Your task to perform on an android device: I am in need of a short break on the weekend far from the city only for a short period of time as I am feeling a little bit tired. Search for Cruise Schedule of Marquette in the City Mapper app.
Image 0: 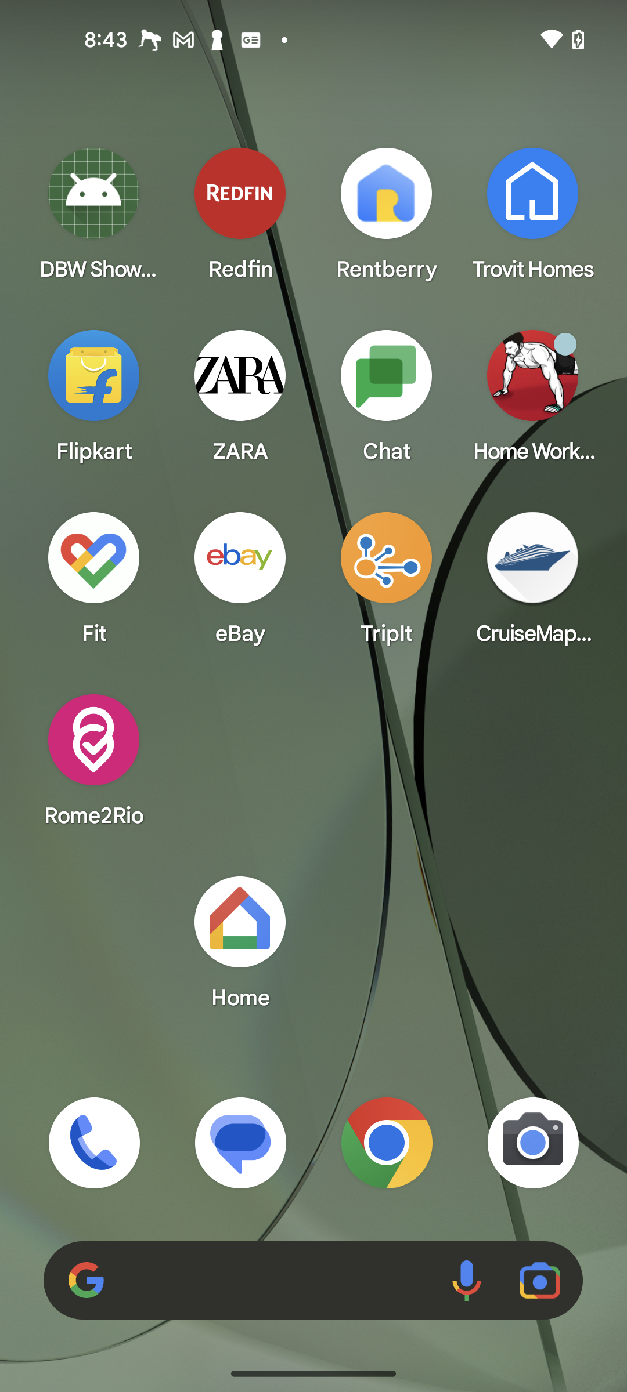
Open the CruiseMapper app
Step 0: open app "CruiseMapper"
Image 1: 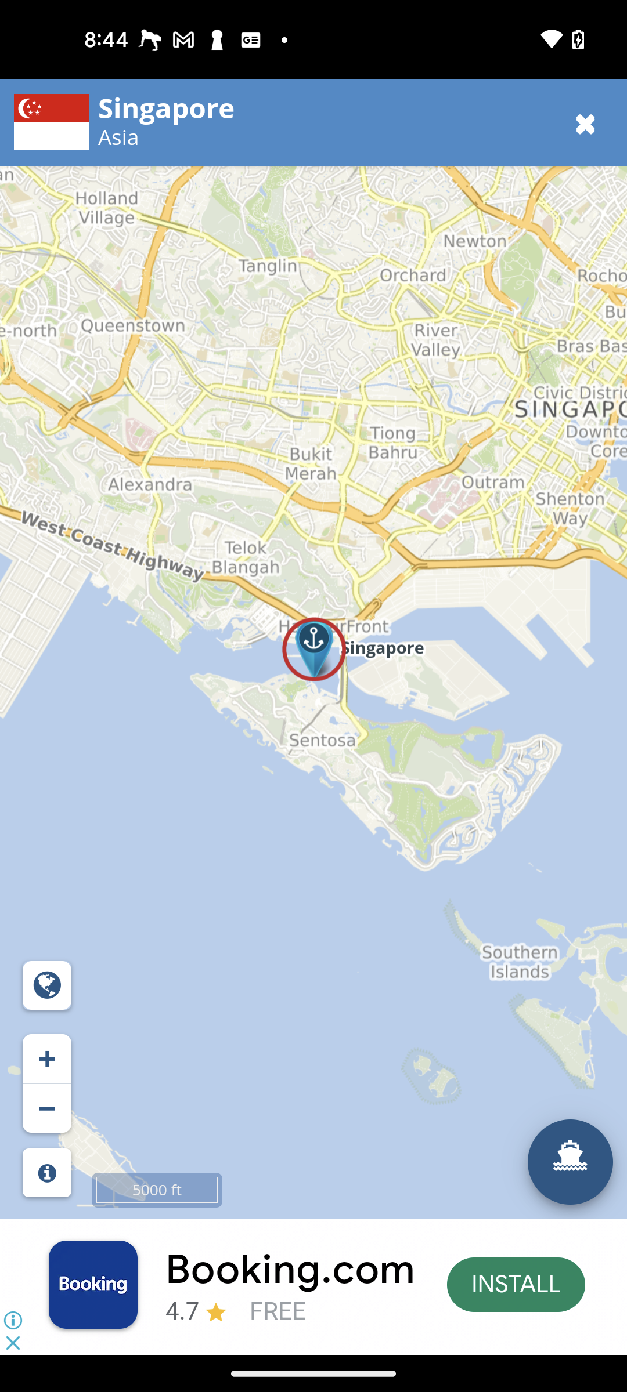
Click on the Close icon at the top-right corner of the screen
Step 1: click (358, 136)
Image 2: 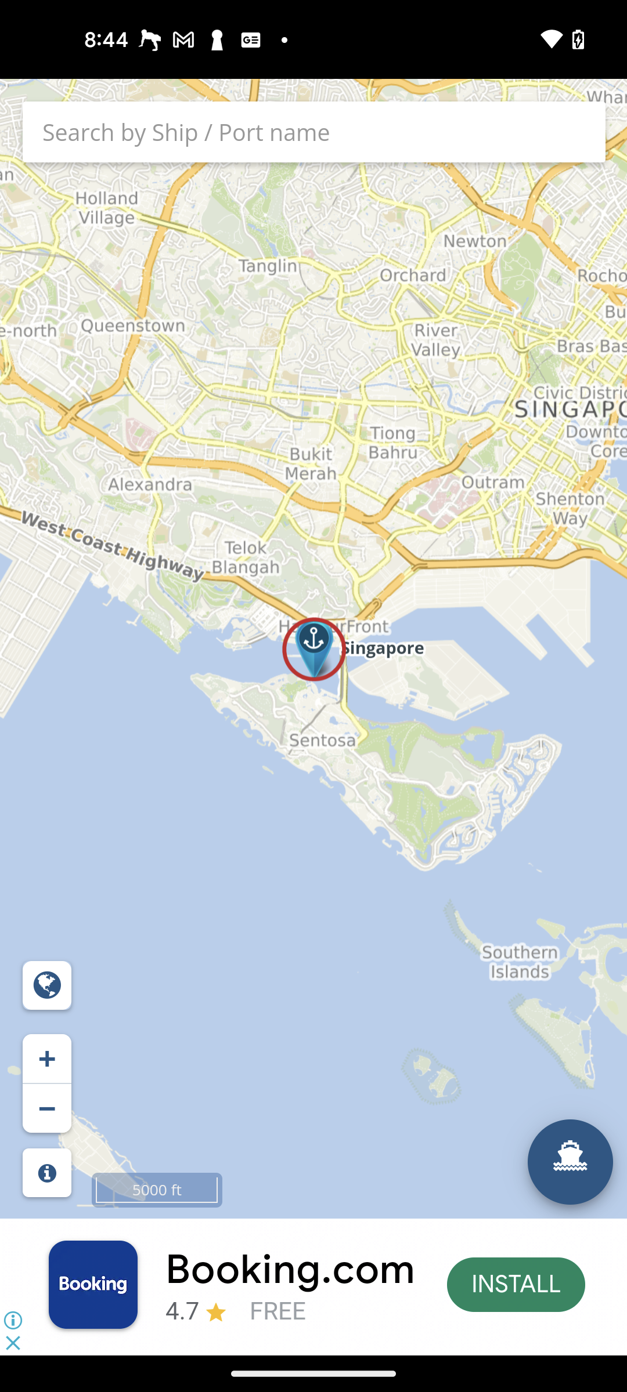
Go to the search bar at the top of the screen.
Step 2: click (313, 124)
Image 3: 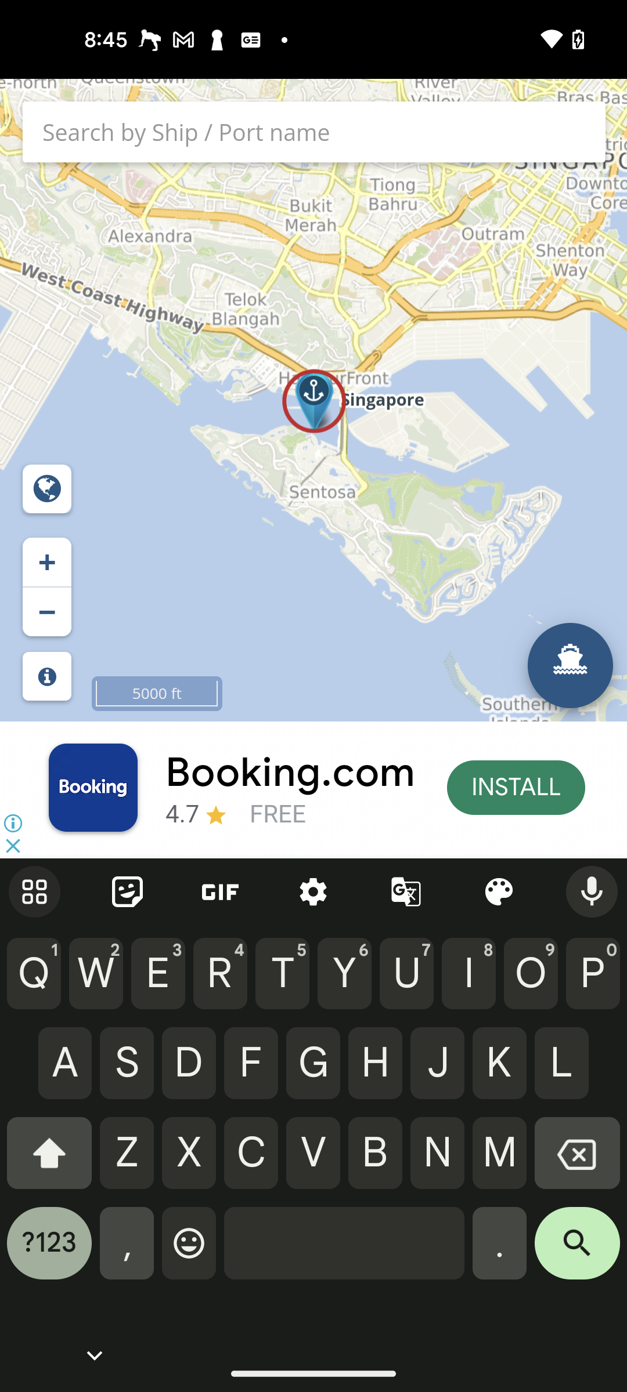
Search for Marquette in the search bar
Step 3: type "Marquette"
Image 4: 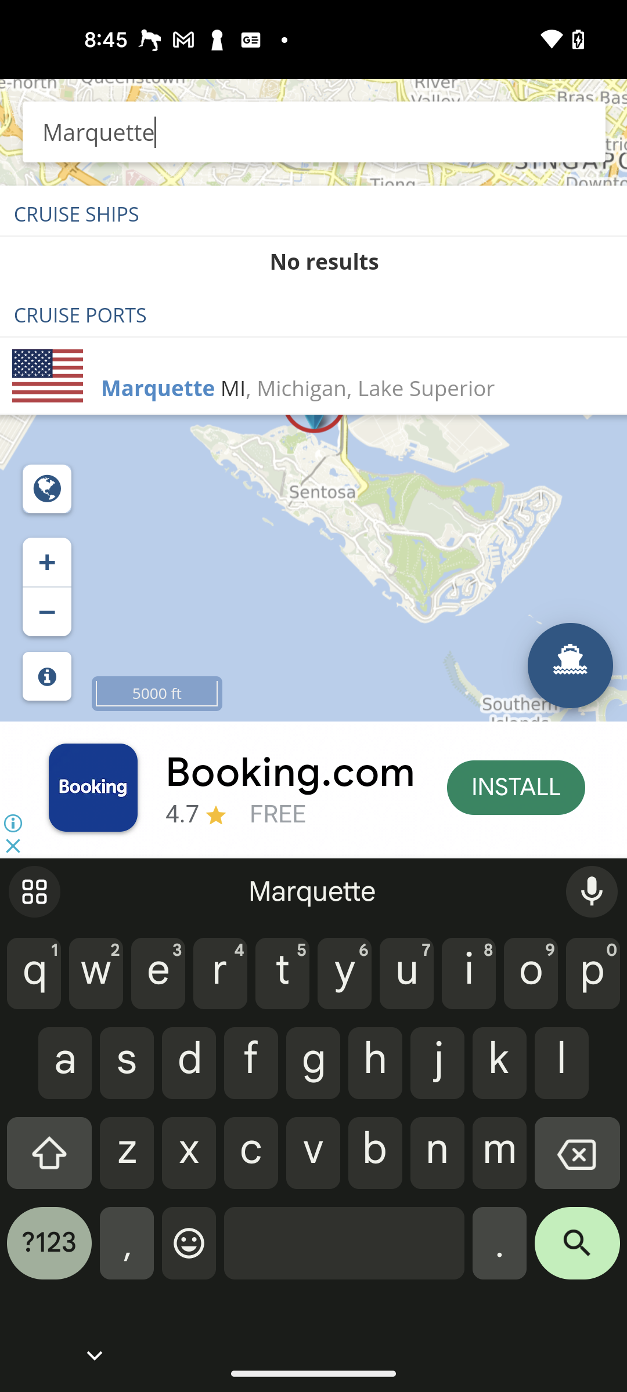
Click on the searched result
Step 4: click (158, 387)